Your task to perform on an android device: I have to check that the Venice tour document is error-free. Please open the Venice tour document.
Image 0: 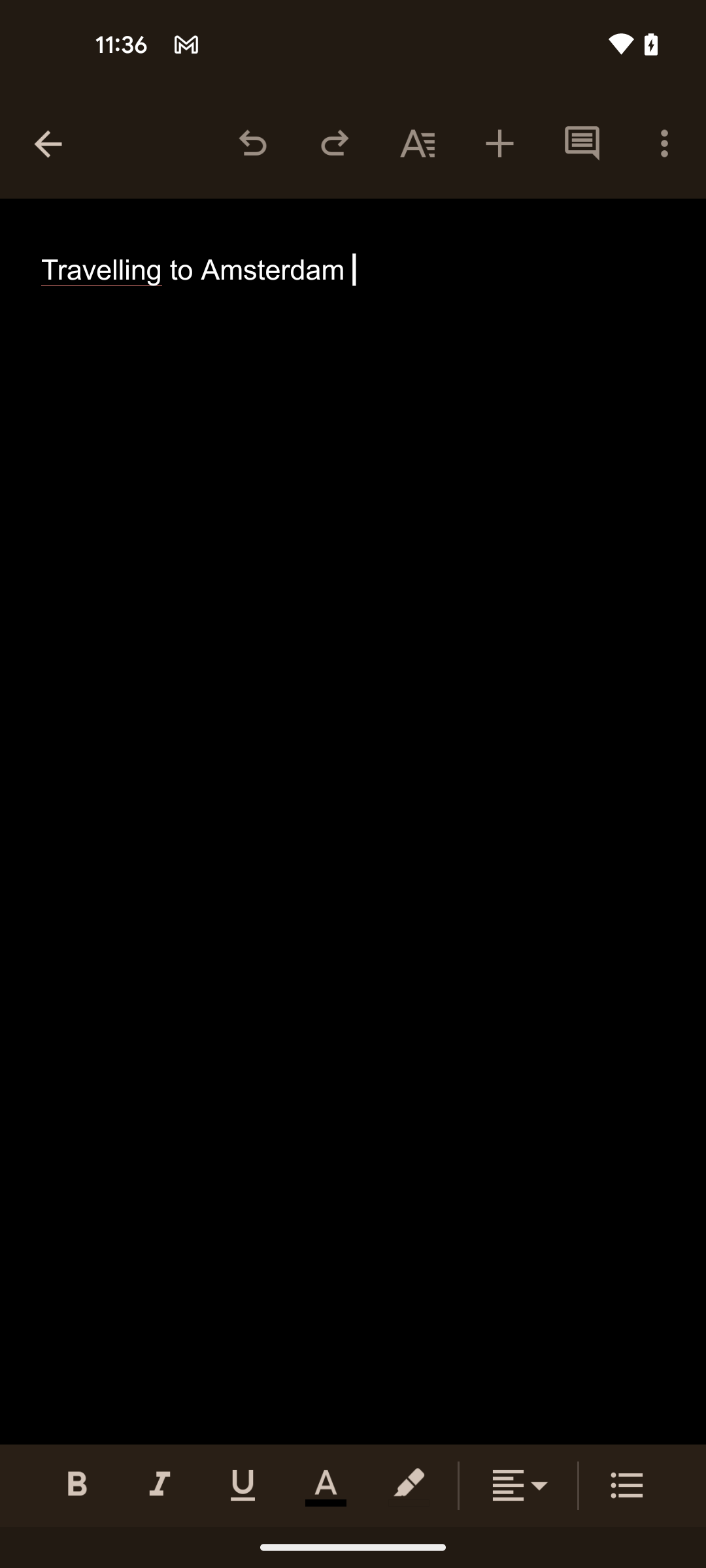
Go back to the previous page
Step 0: press back button
Image 1: 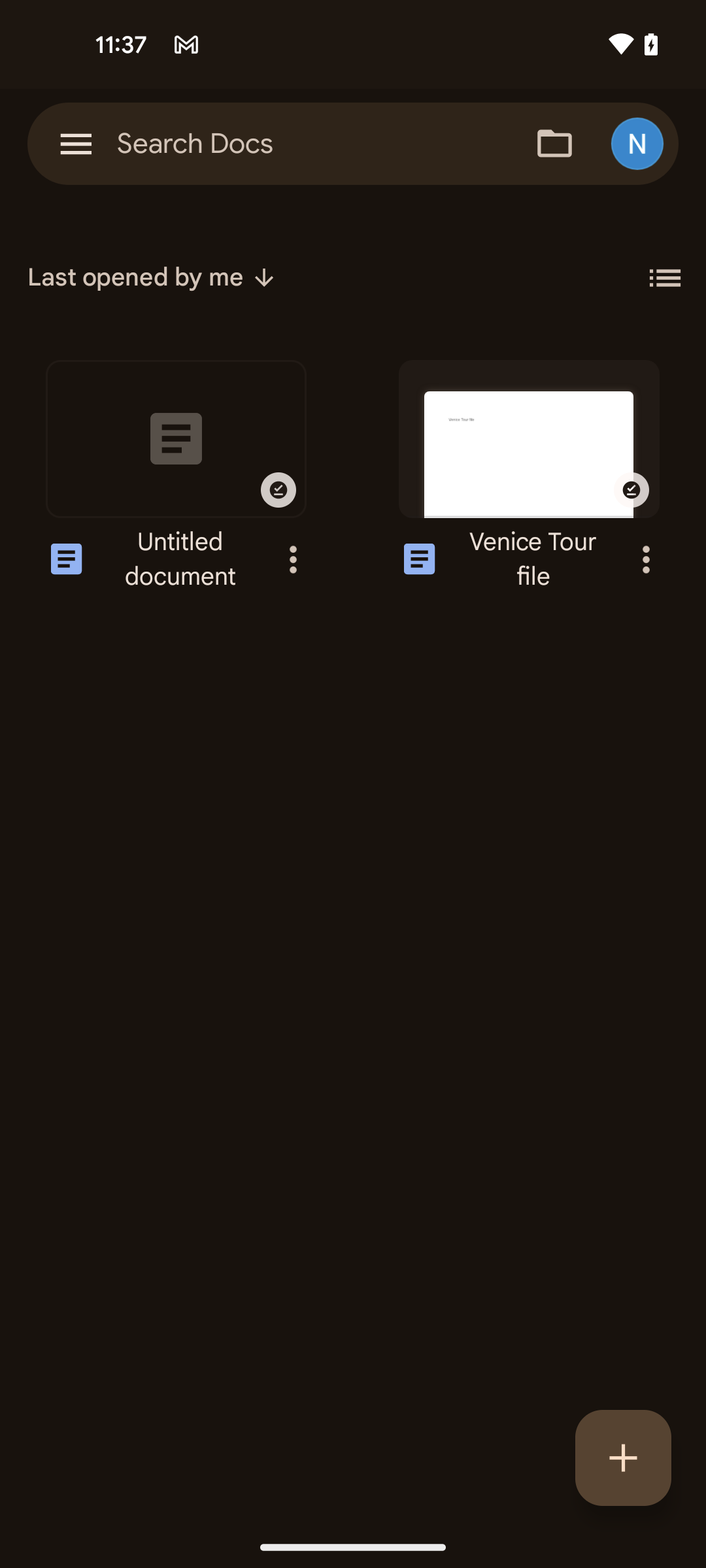
Tap on the Venice tour file
Step 1: click (529, 439)